Your task to perform on an android device: For My grocery I needed Oats so search for the "Saffola Classic Masala oats" on the Milkbasket app.
Image 0: 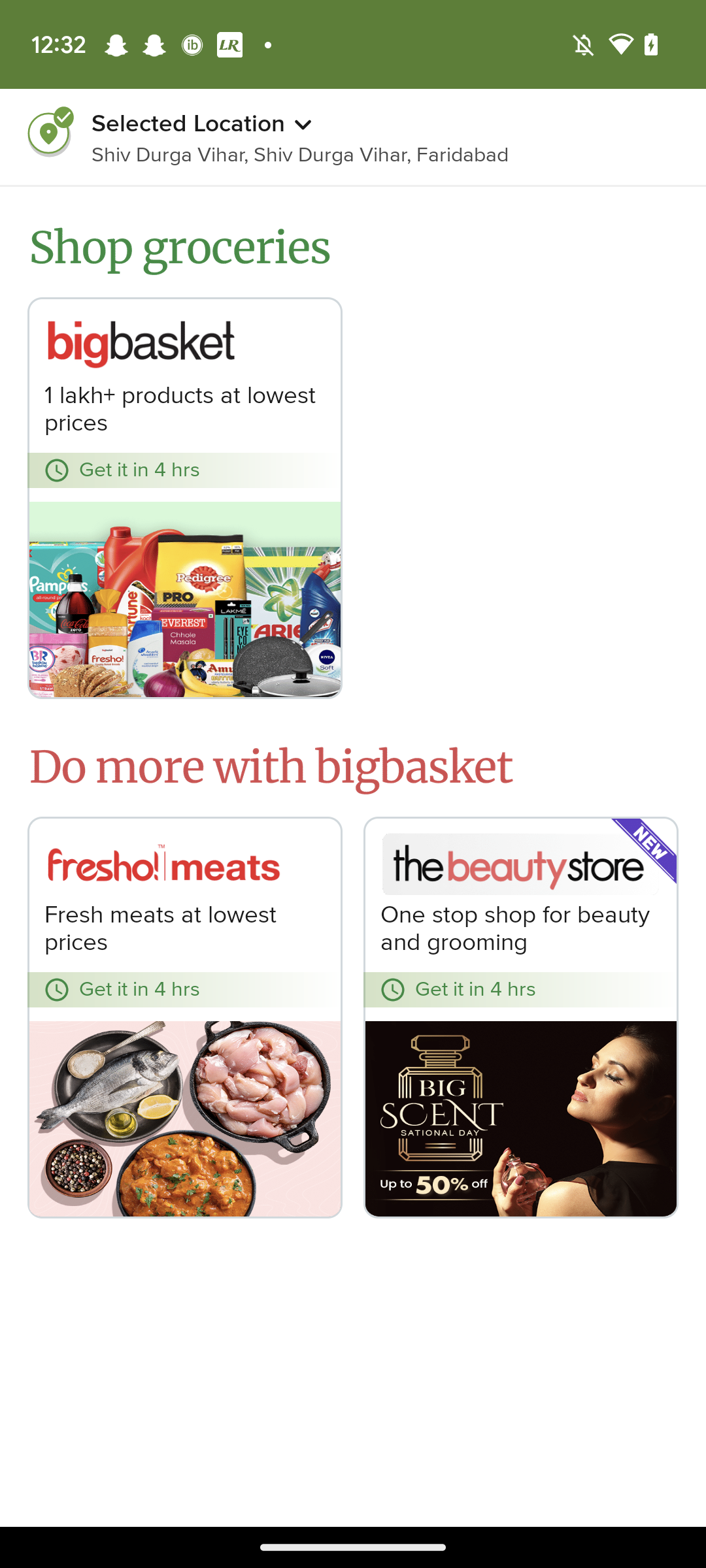
Open the Milkbasket app.
Step 0: open app "Milkbasket"
Image 1: 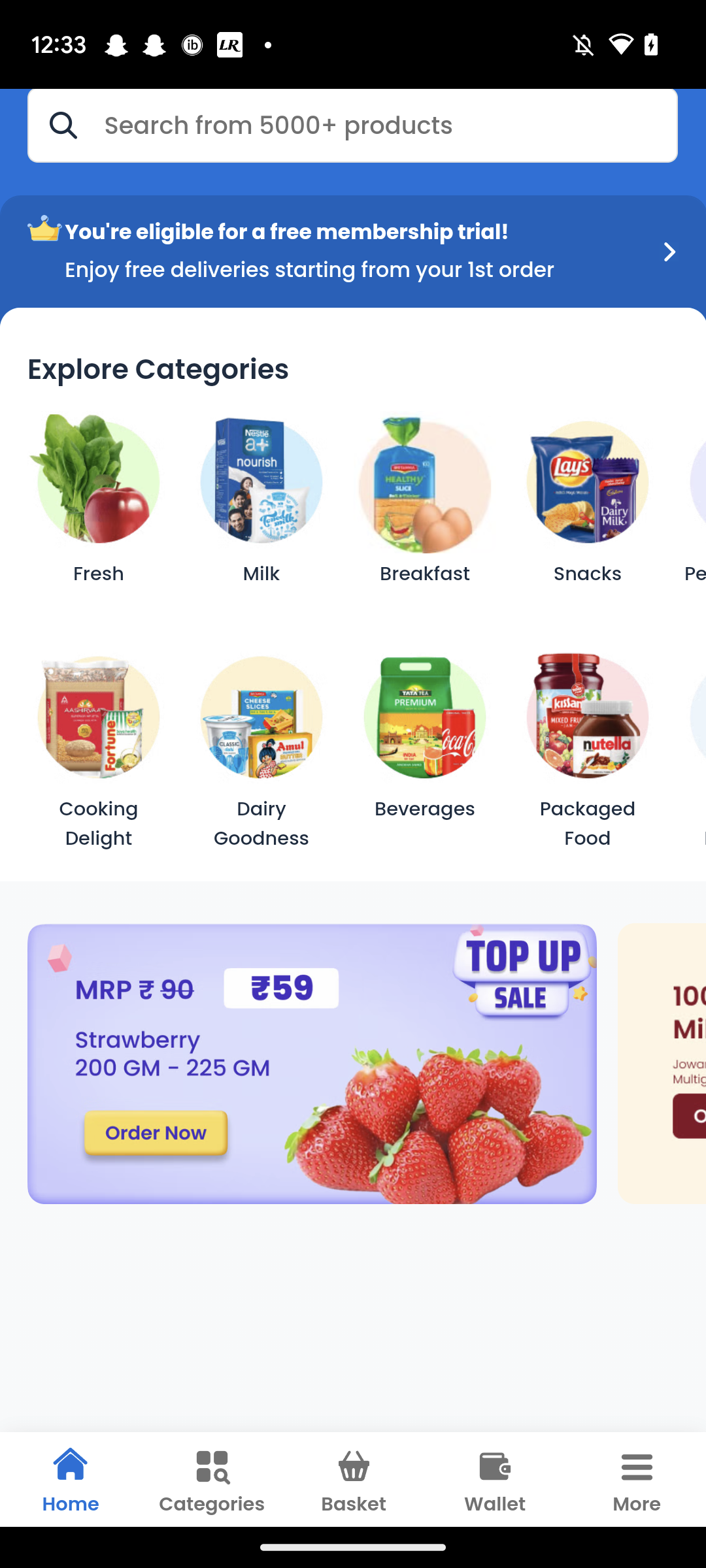
Click on the search box at the top.
Step 1: click (277, 125)
Image 2: 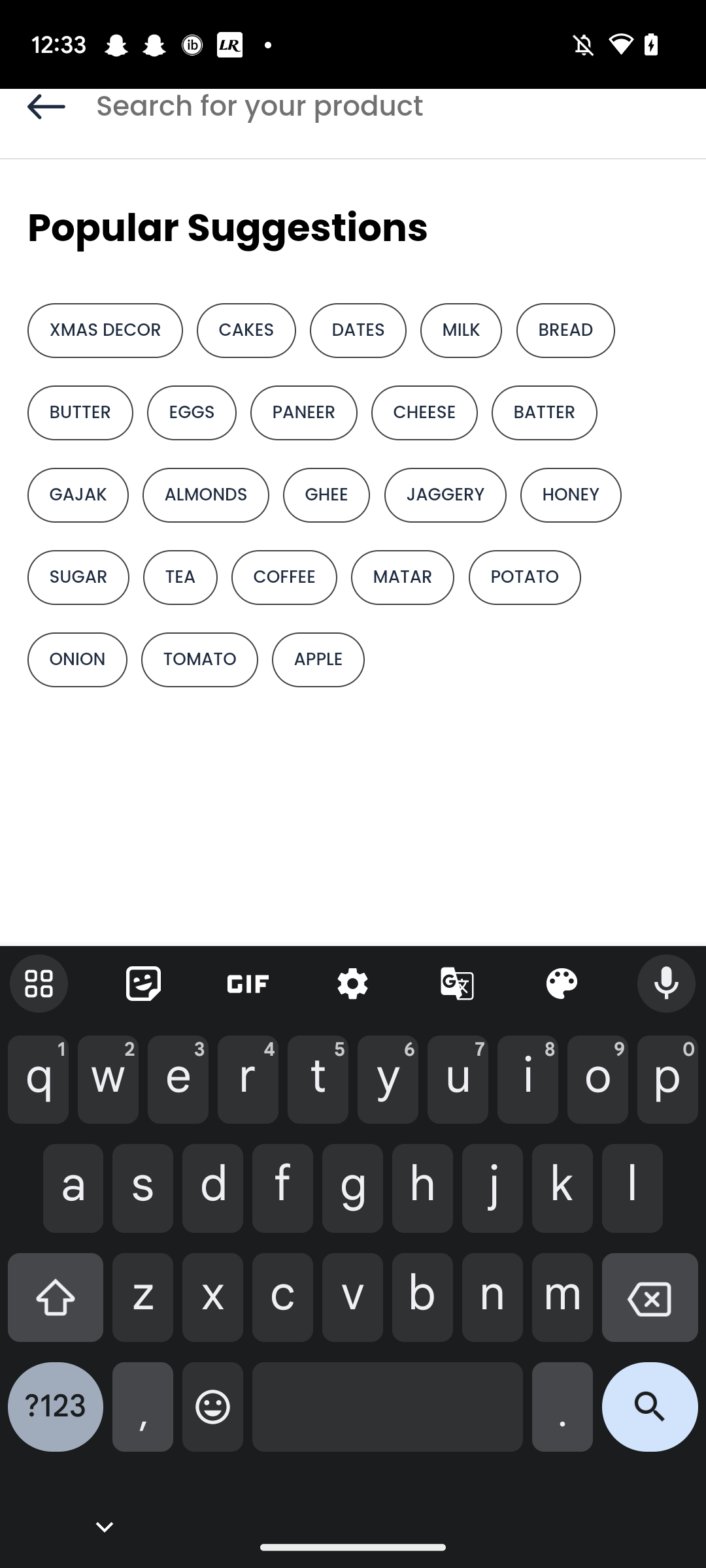
Type "Saffola Classic Masala oats" in the search box.
Step 2: type "Saffola Classic Masala oats"
Image 3: 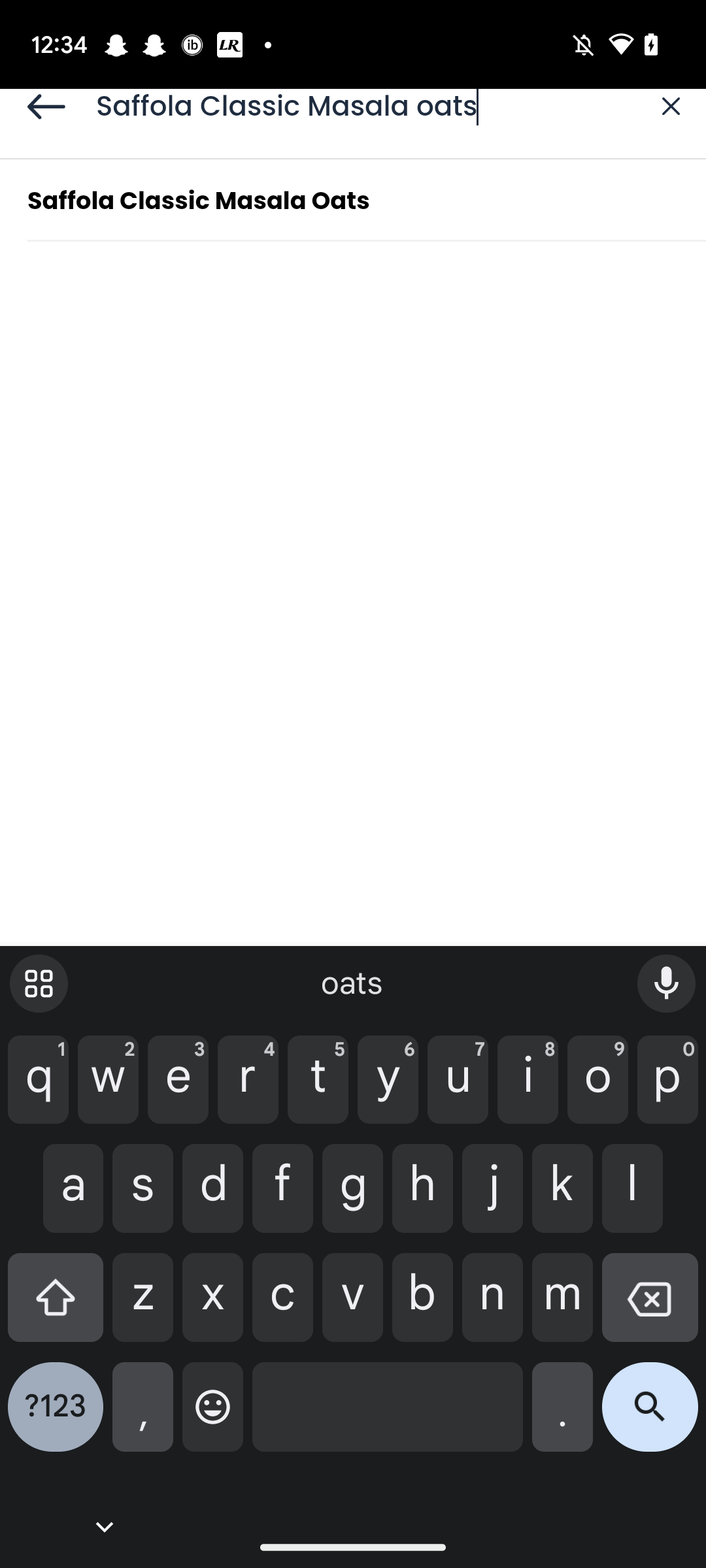
Click on the search box at the bottom right corner of the screen.
Step 3: click (650, 1417)